Your task to perform on an android device: Open Code Editor app, Replace h1 This is a Heading to This is a Header in buy.html file
Image 0: 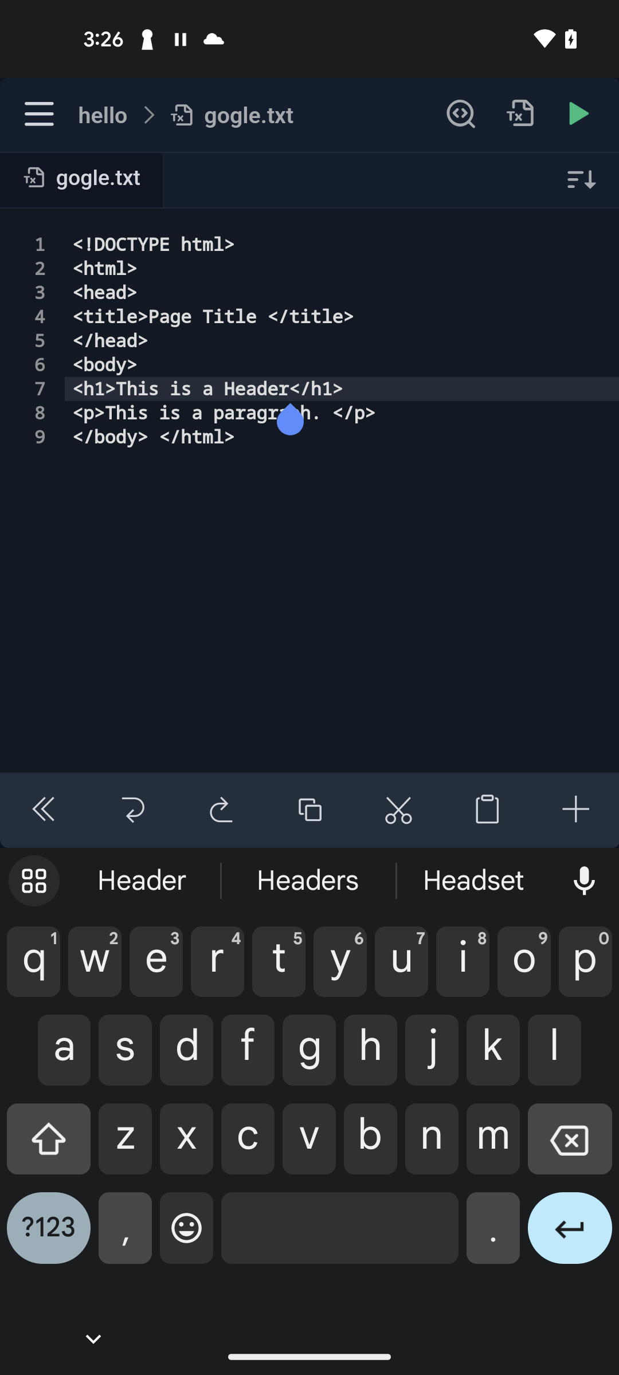
Open Code Editor app
Step 0: open app "Code Editor"
Image 1: 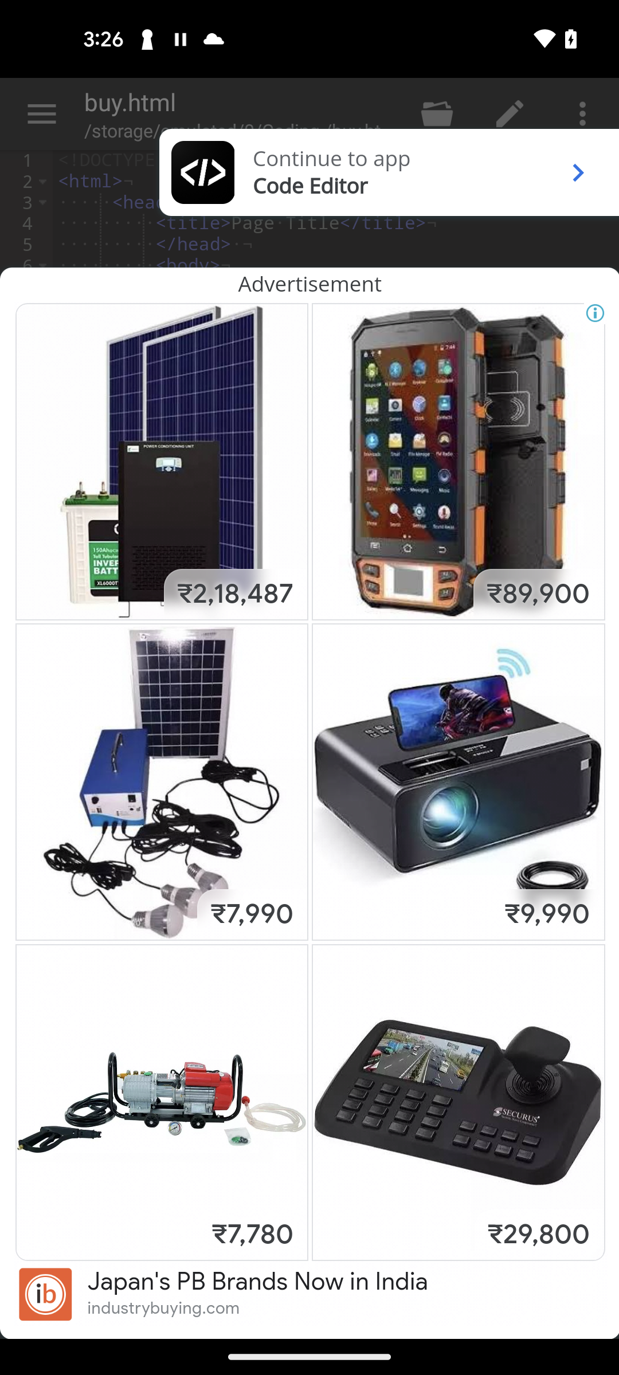
Click on the Continue to app
Step 1: click (332, 159)
Image 3: 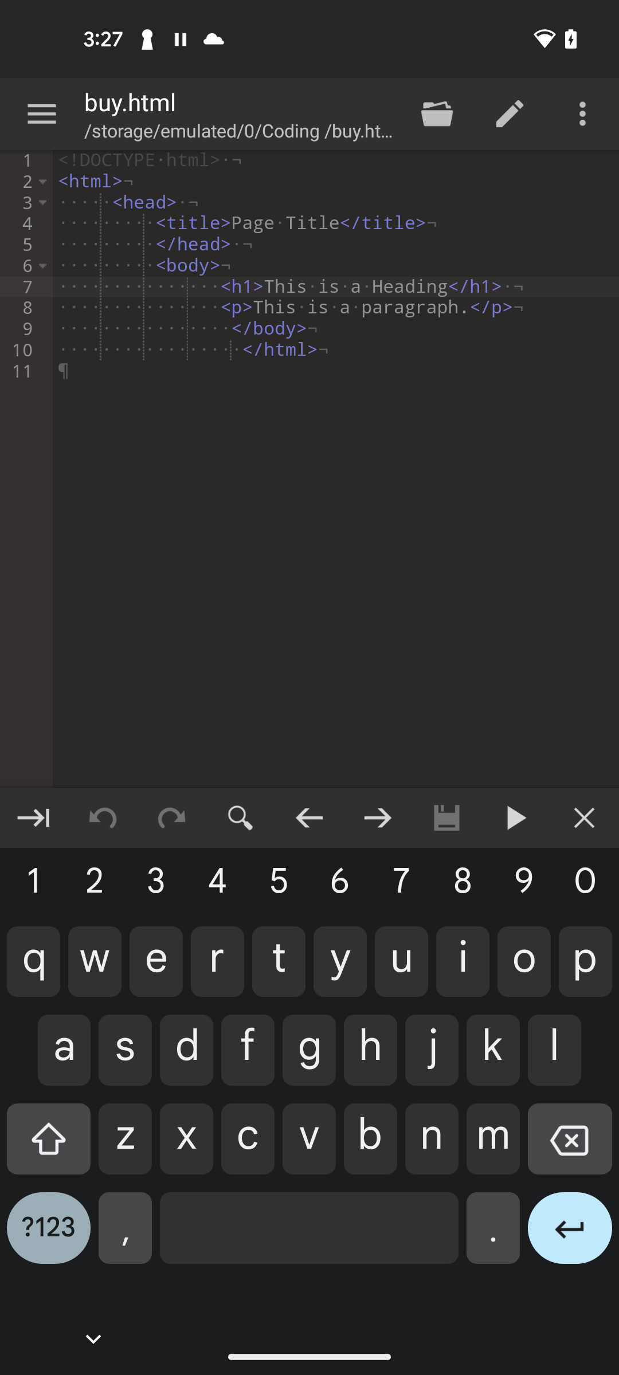
Click on the back button on the keypad to remove ing
Step 3: click (570, 1148)
Image 4: 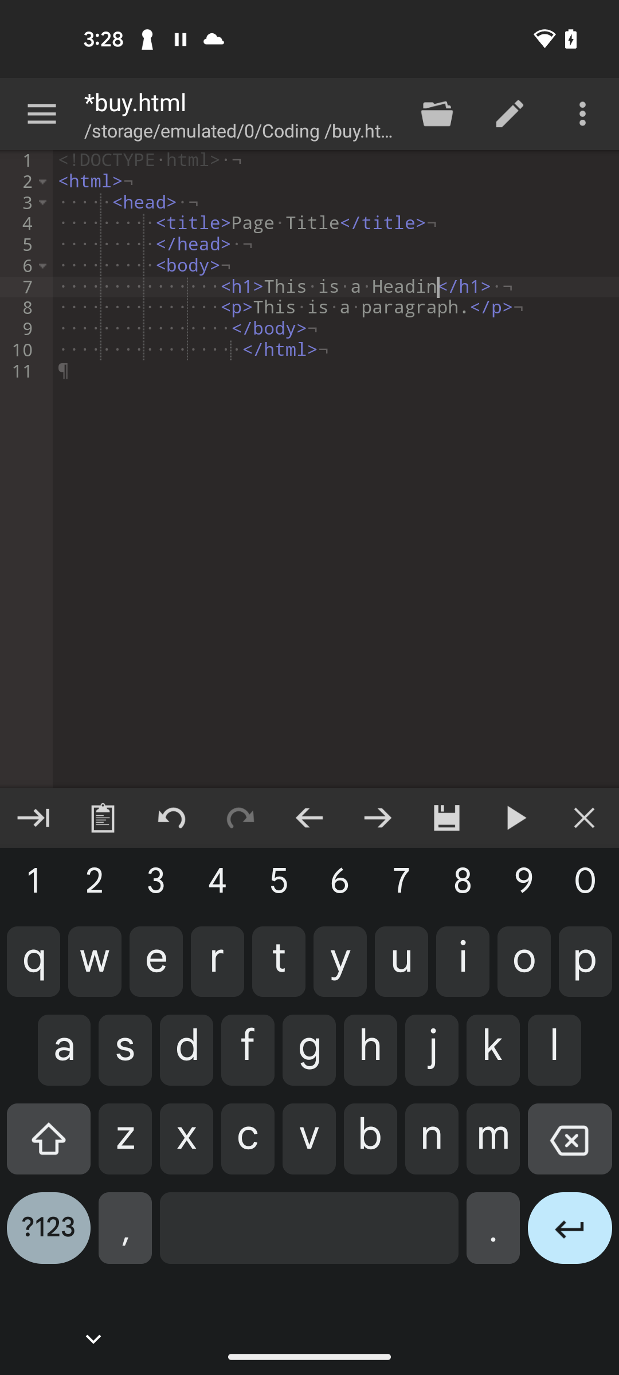
Click on the back button on the keypad to remove ing
Step 4: click (570, 1148)
Image 5: 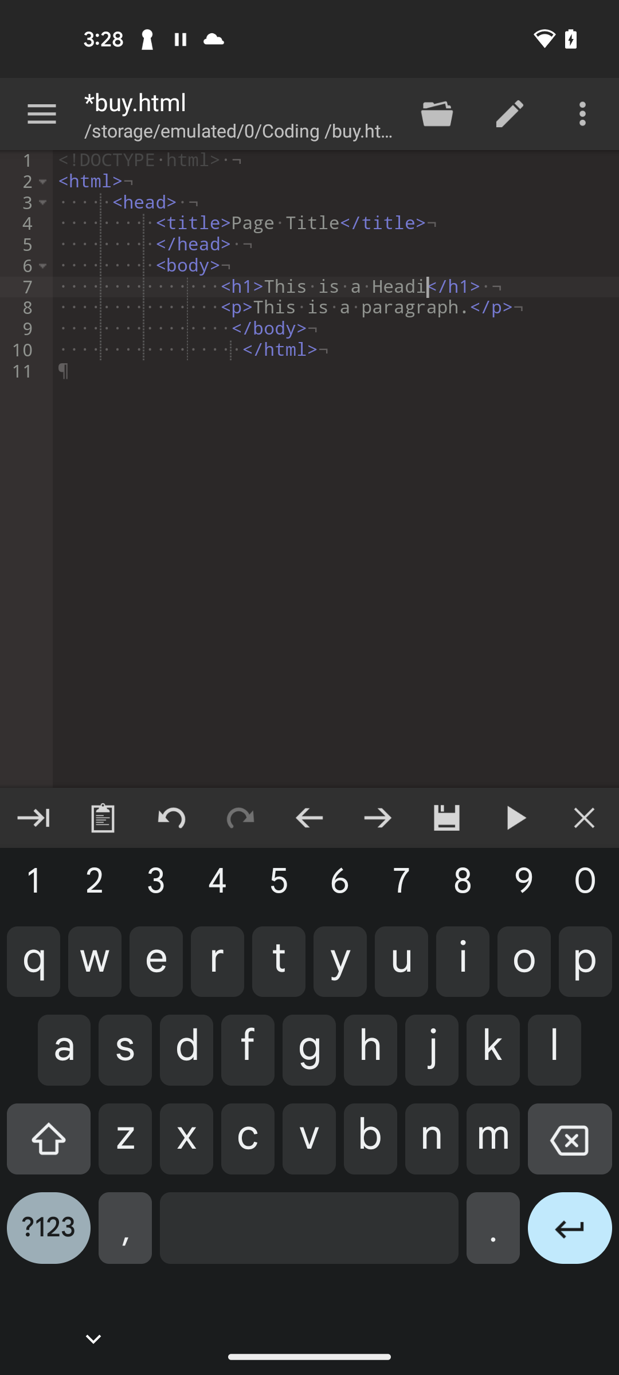
Click on the back button on the keypad to remove ing
Step 5: click (570, 1148)
Image 6: 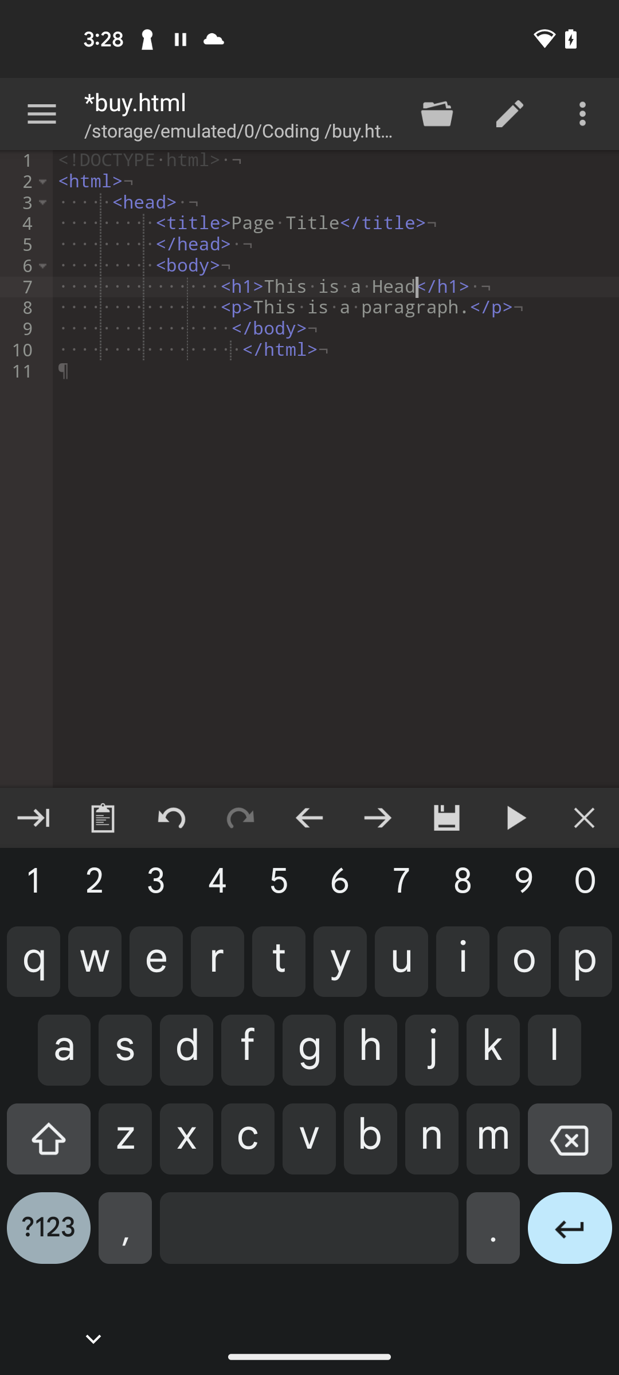
Click on the e latter in the keypad
Step 6: click (156, 961)
Image 7: 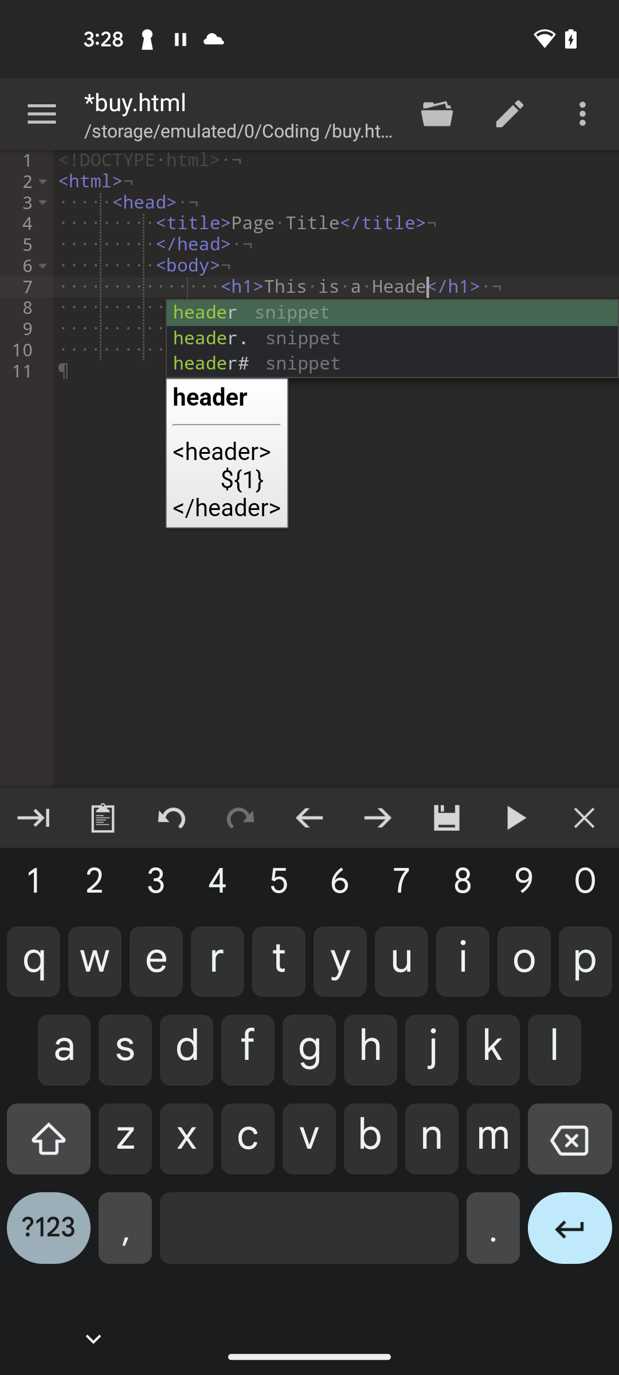
Click on the r latter in the keypad
Step 7: click (217, 961)